Your task to perform on an android device: I need to download the pizza.jpeg file from Google Drive.
Image 0: 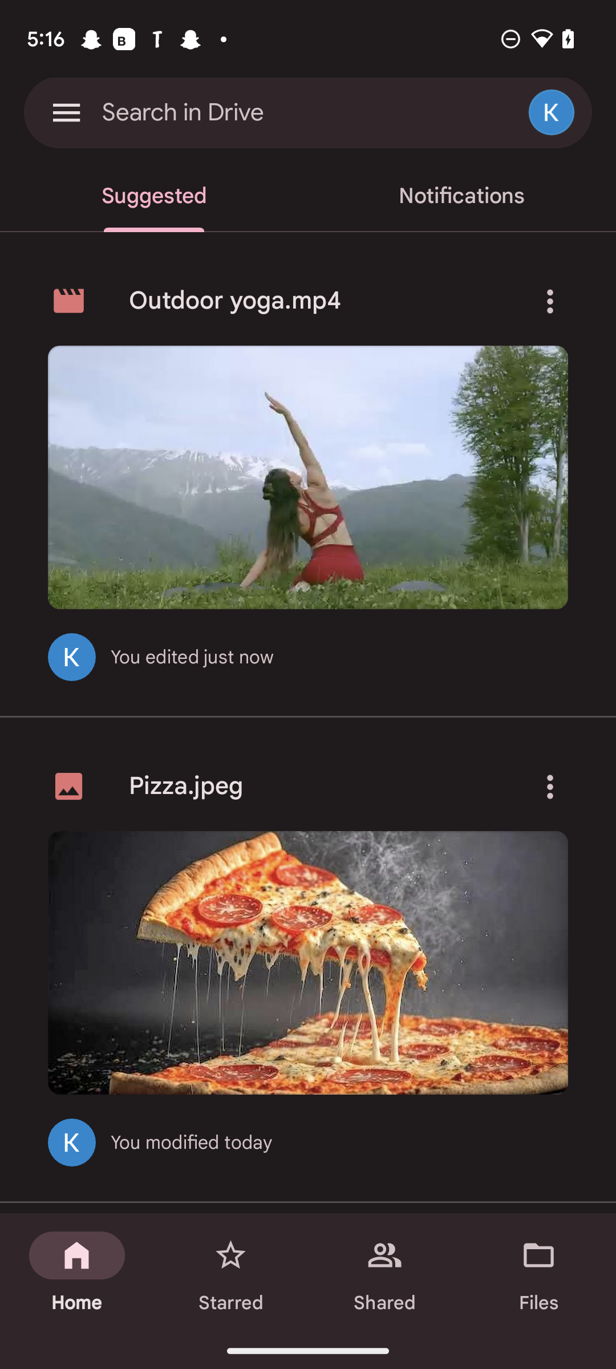
Click on the three dots.
Step 0: click (550, 787)
Image 1: 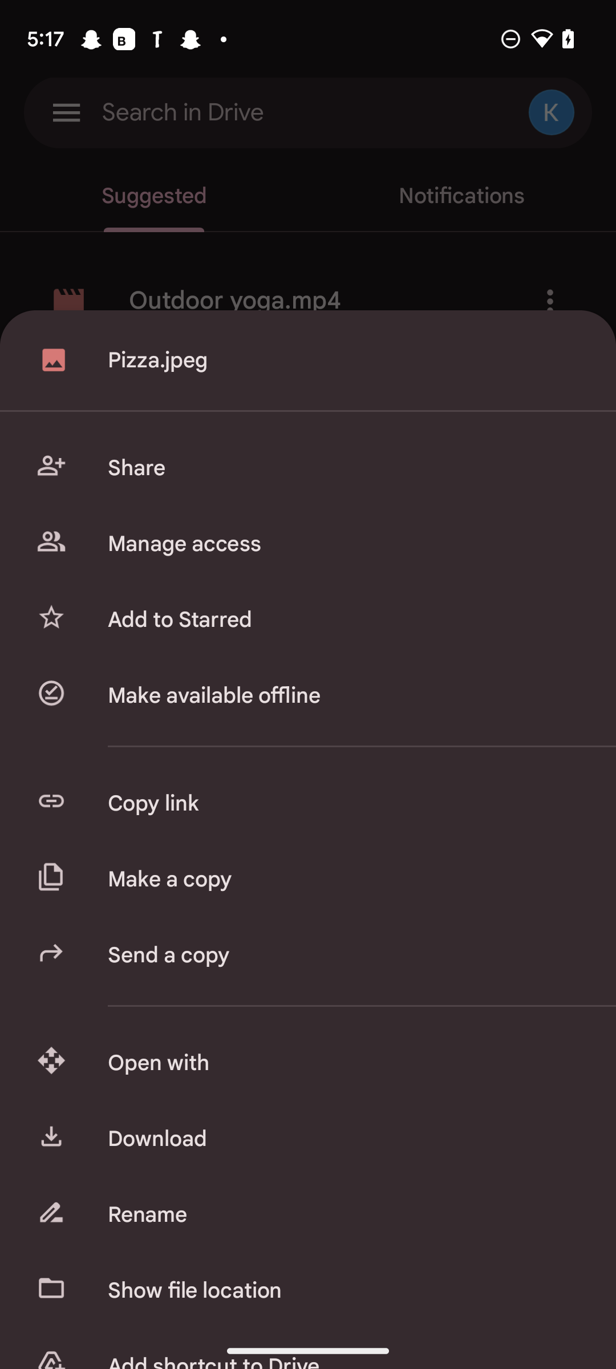
Click on the download option.
Step 1: click (343, 1139)